Your task to perform on an android device: I want a kind of motivation for walking. Create a new walking activity starting today for 2 hours with 3 km in the Strava app.
Image 0: 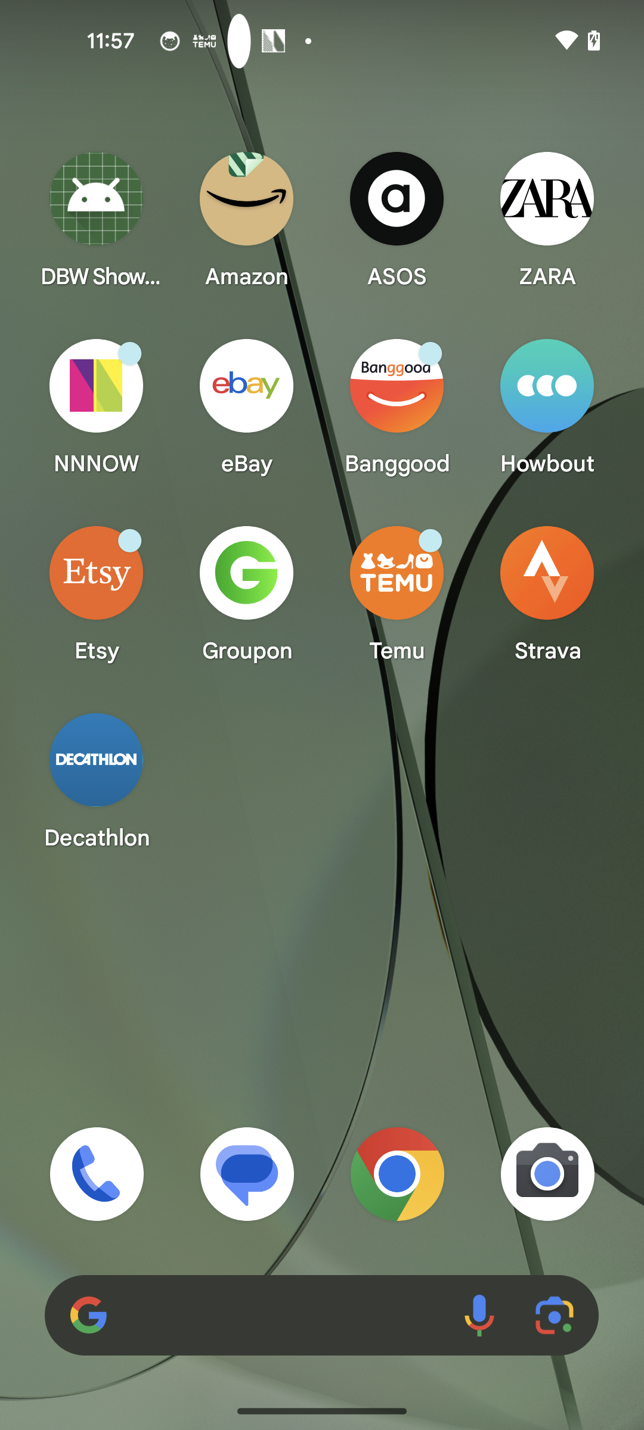
Open the Strava app
Step 0: open app "Strava"
Image 1: 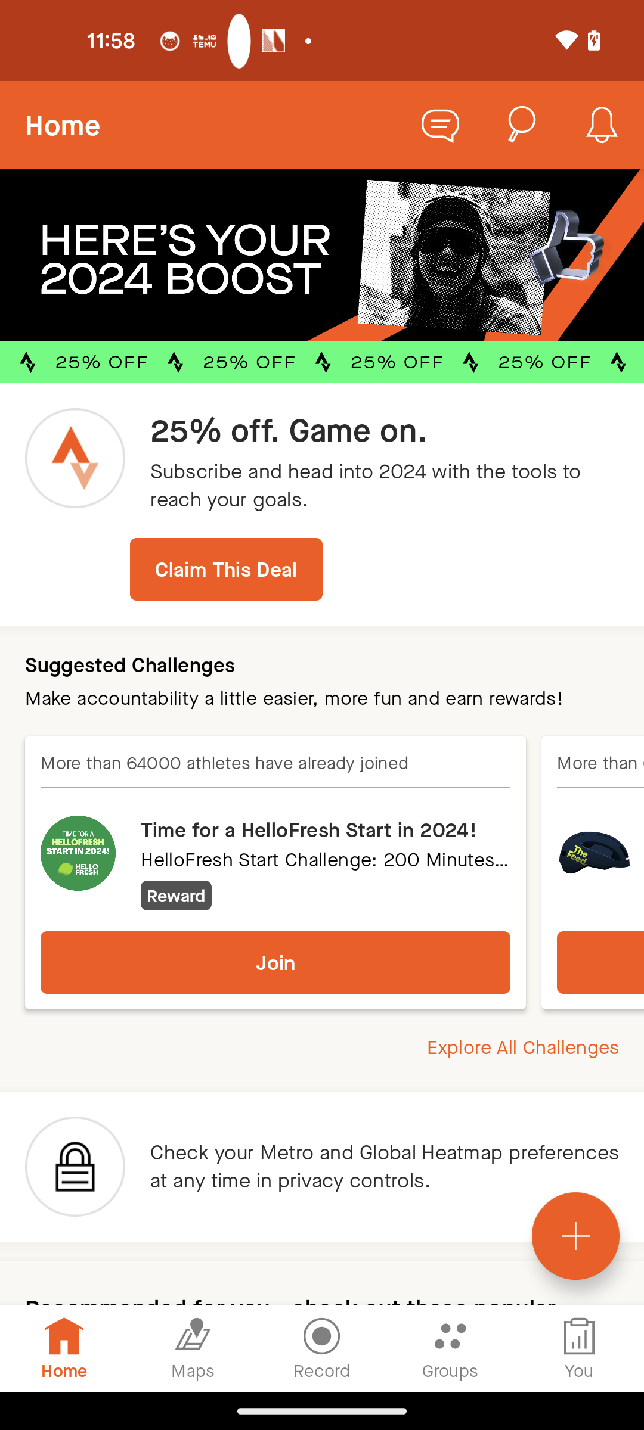
Click on the plus icon at the bottom right corner of the screen
Step 1: click (575, 1236)
Image 3: 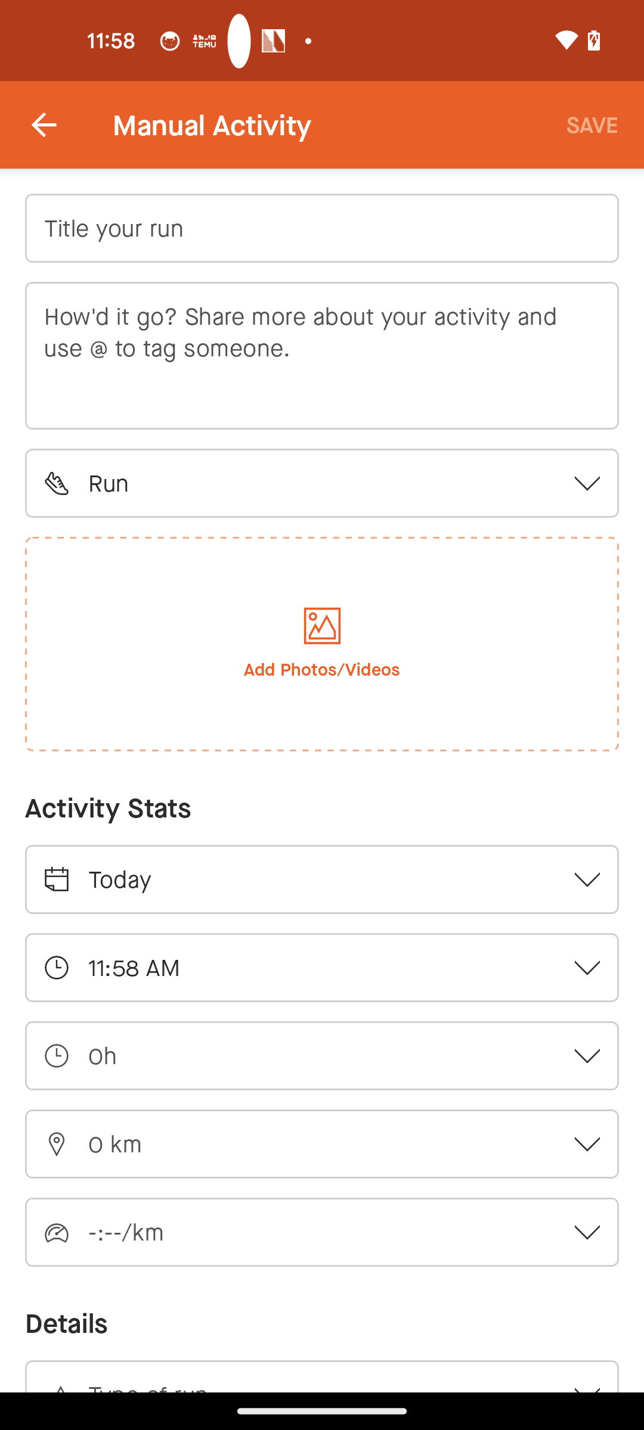
Click on the Run drop down button
Step 3: click (571, 470)
Image 4: 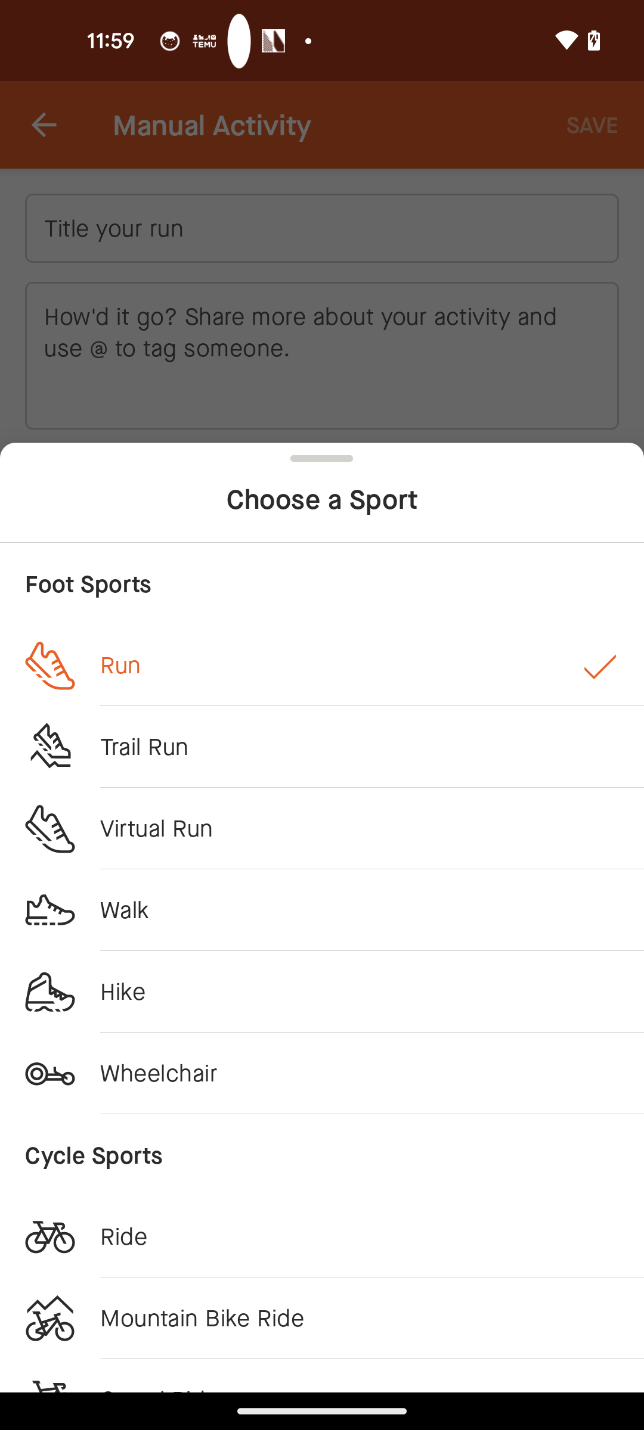
Select walk option
Step 4: click (125, 909)
Image 5: 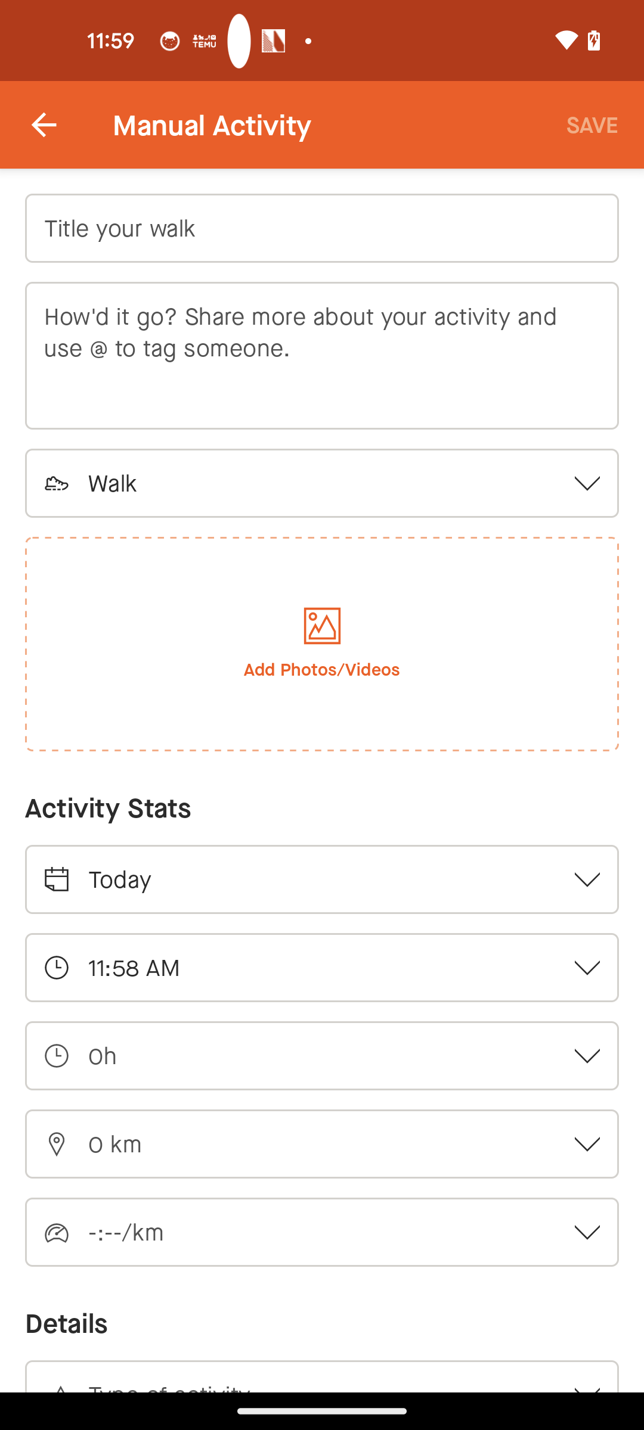
Go to the time 0h column
Step 5: click (322, 1056)
Image 6: 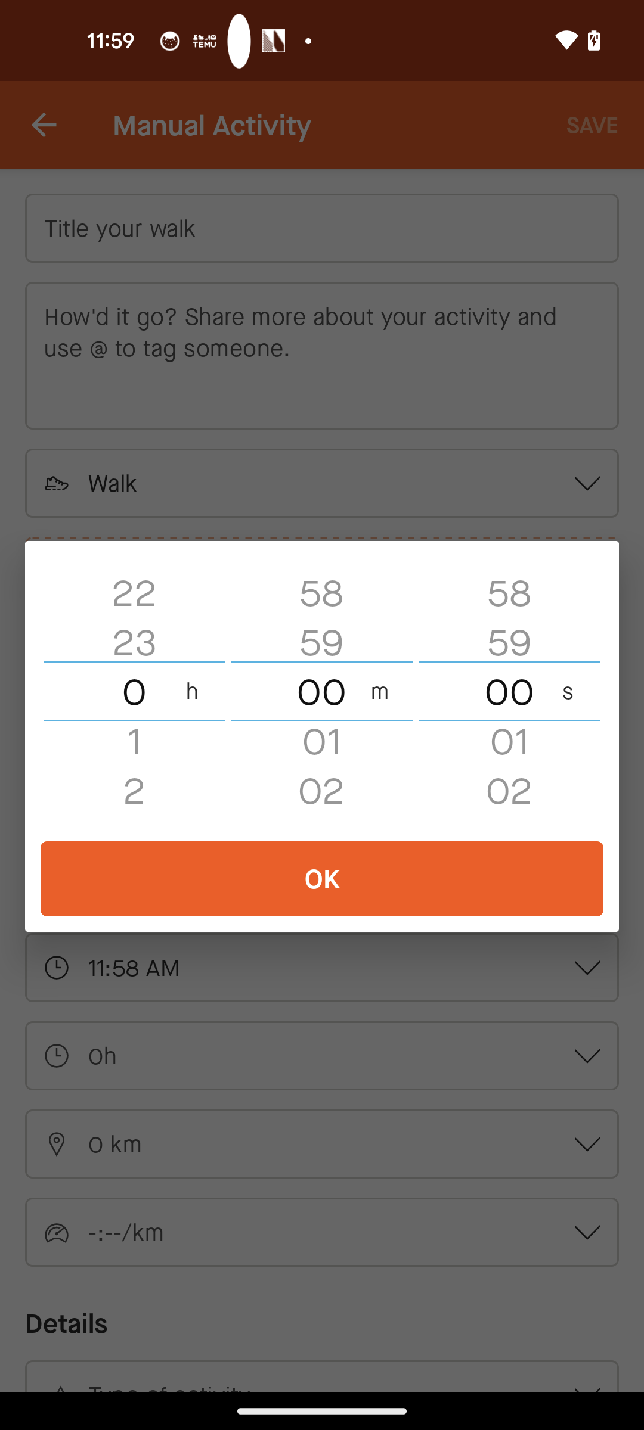
Swipe up the hour dial upto 2 hrs
Step 6: scroll down
Image 7: 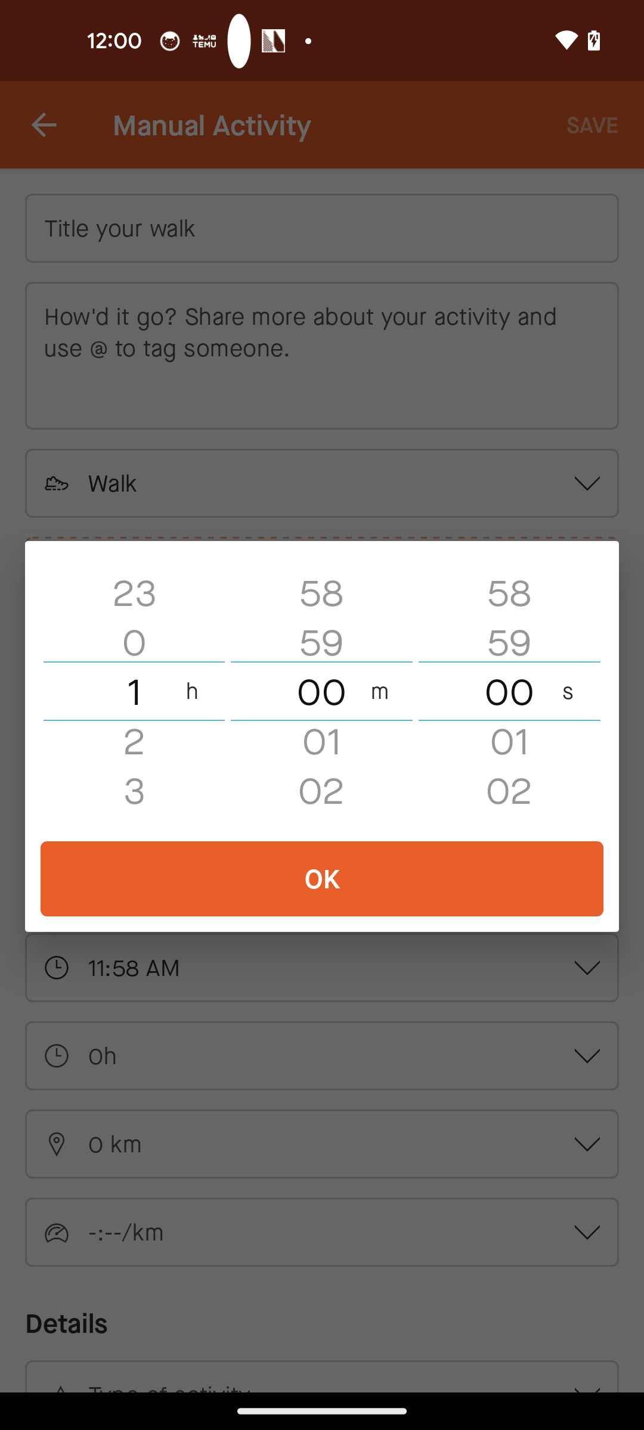
Swipe up the hour dial upto 2 hrs
Step 7: scroll down
Image 8: 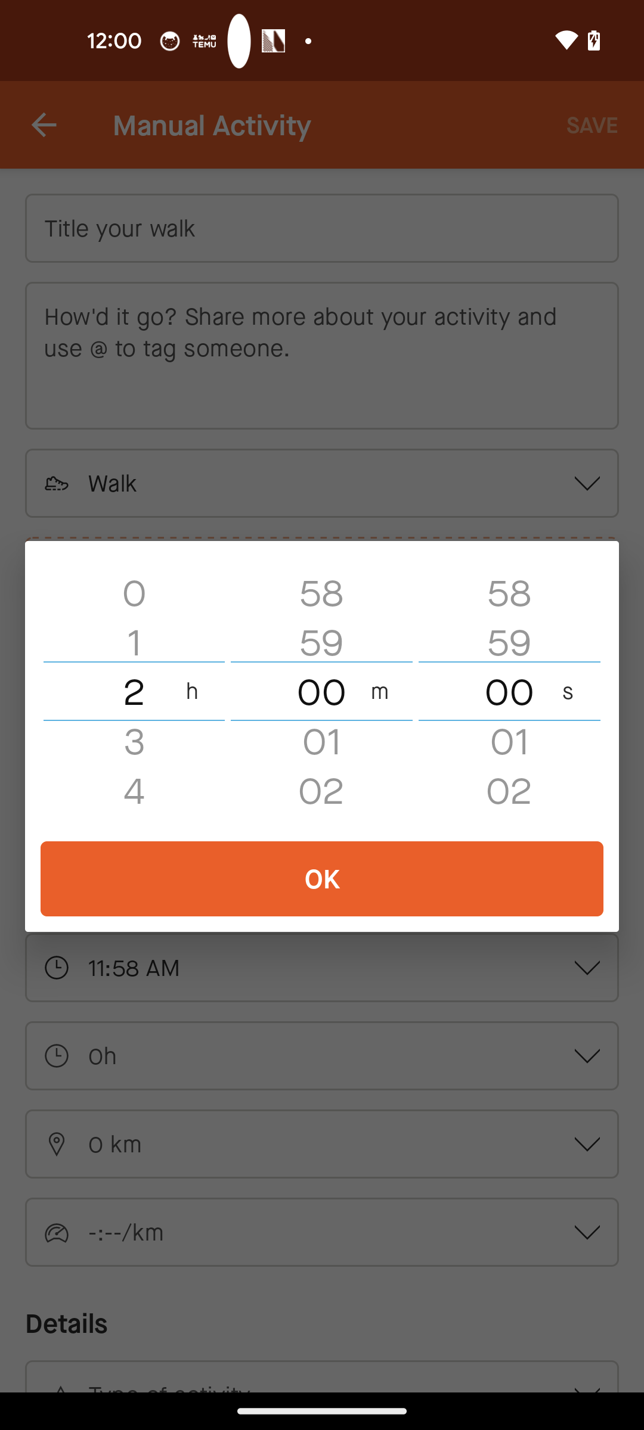
Click on the OK button 
Step 8: click (322, 878)
Image 9: 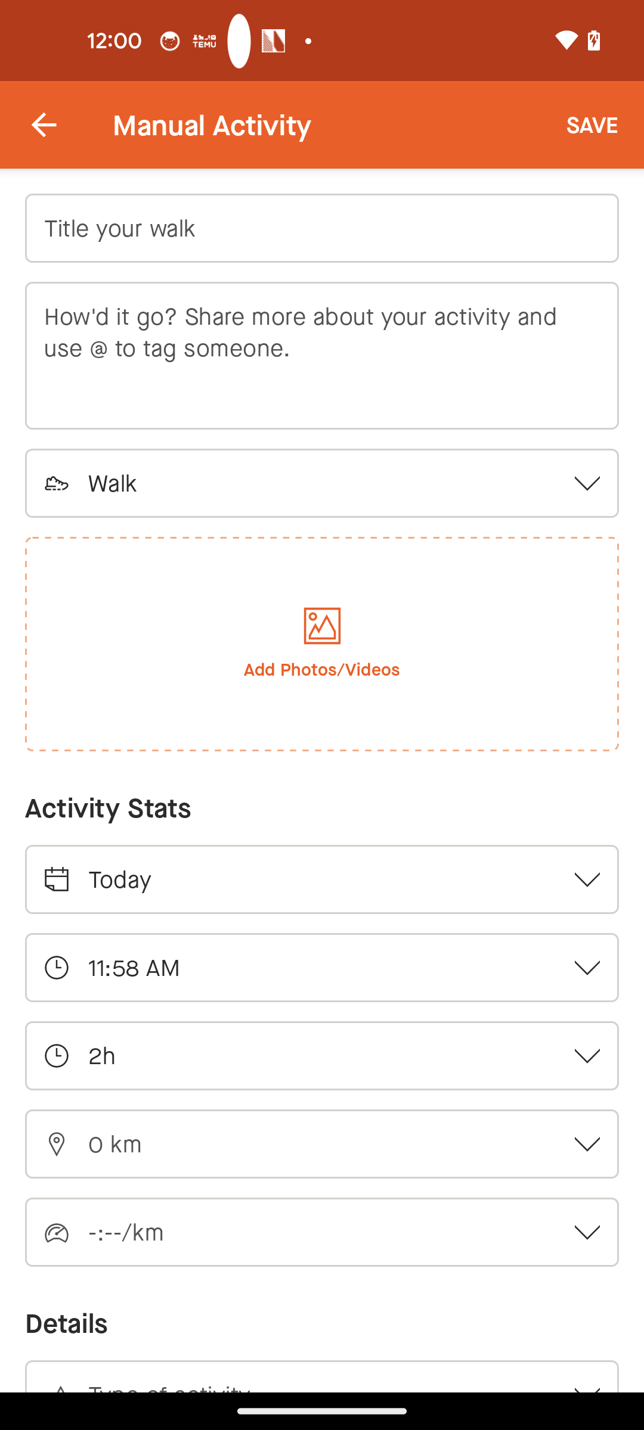
Go to the distance selection tab
Step 9: click (581, 1150)
Image 10: 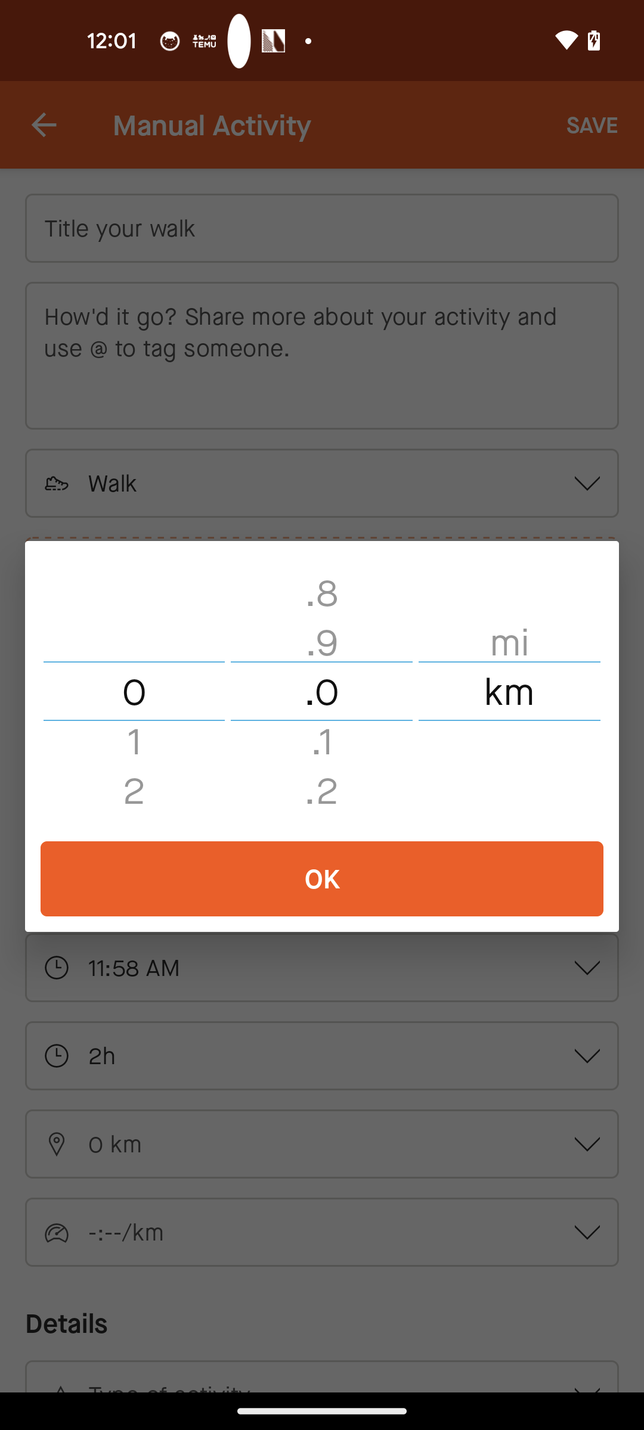
Swipe the Km dial upto 3 km
Step 10: scroll down
Image 11: 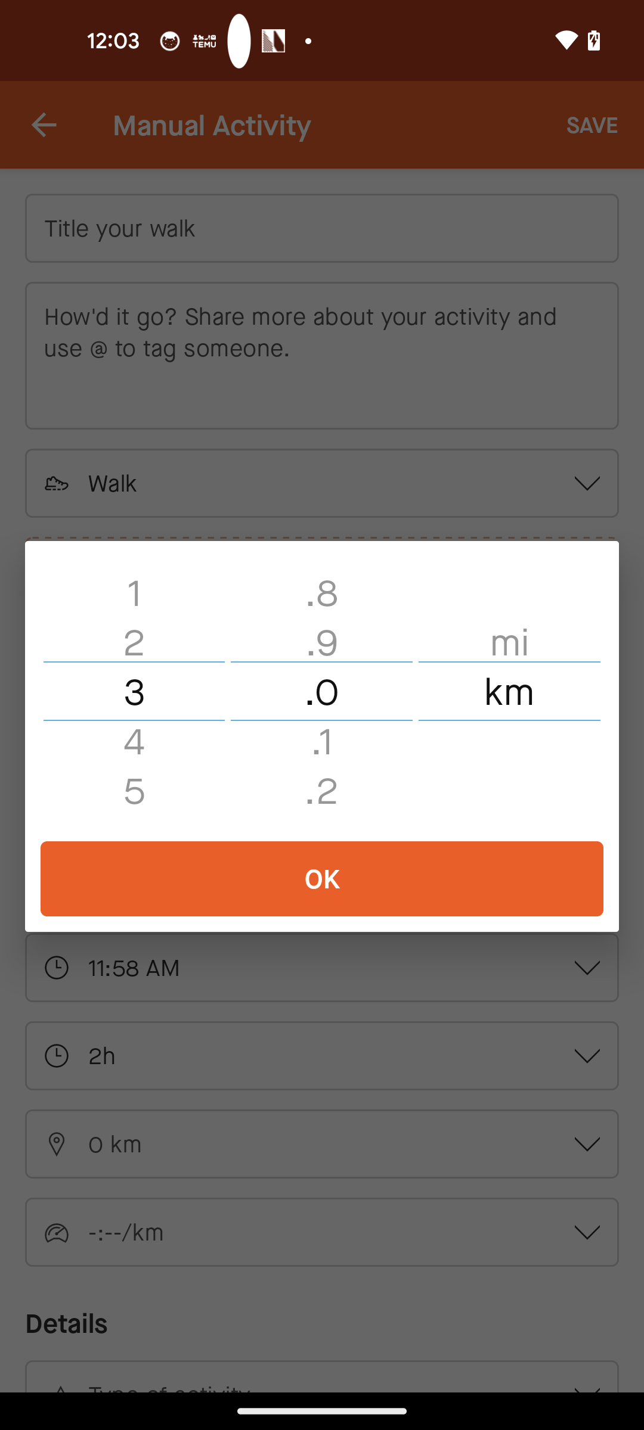
Click on the OK button
Step 11: click (322, 878)
Image 12: 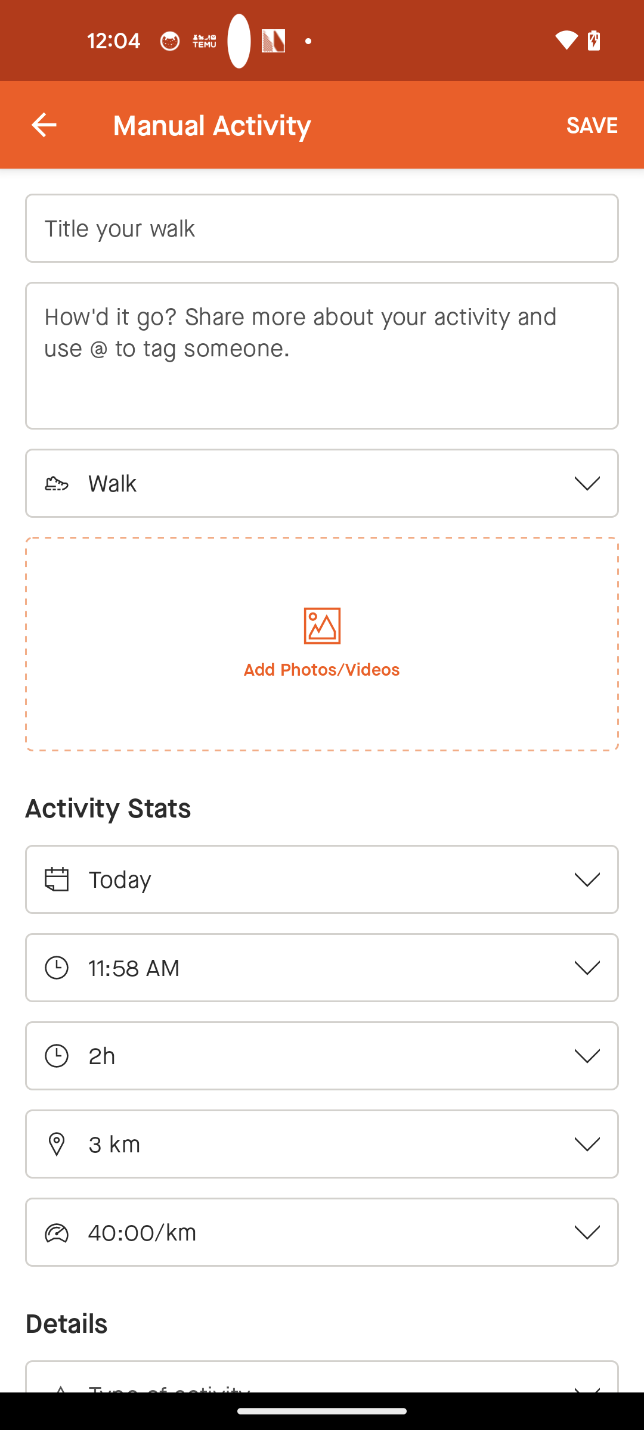
Click on the Save button
Step 12: click (599, 125)